Your task to perform on an android device: It's hard for me to read The Pillars of the Earth by Ken Follett because of the low brightness. I want to increase the brightness of this book, so increase the brightness of this book in the Kindle app.
Image 0: 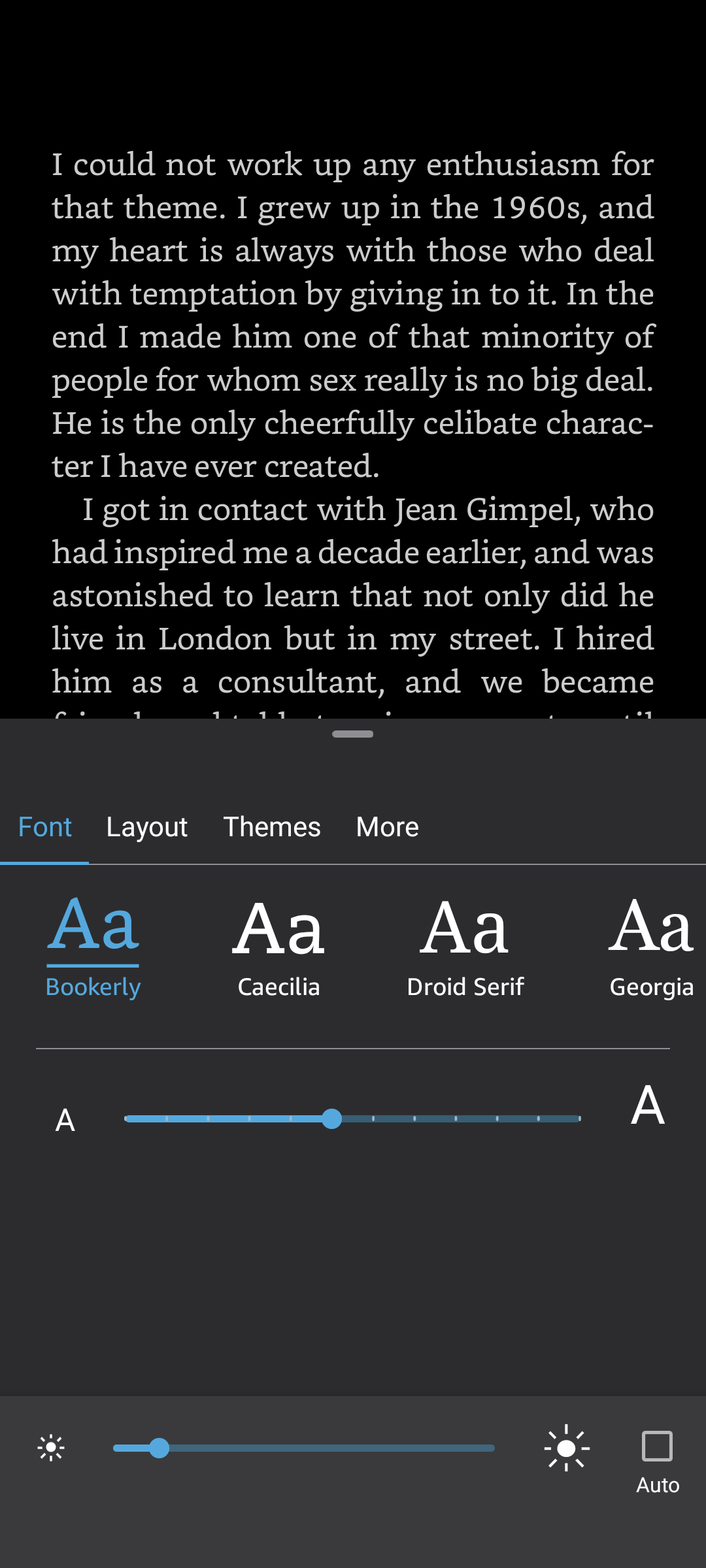
Click on the big brightness icon at the bottom right corner of the screen to increase the brightness.
Step 0: click (576, 1448)
Image 1: 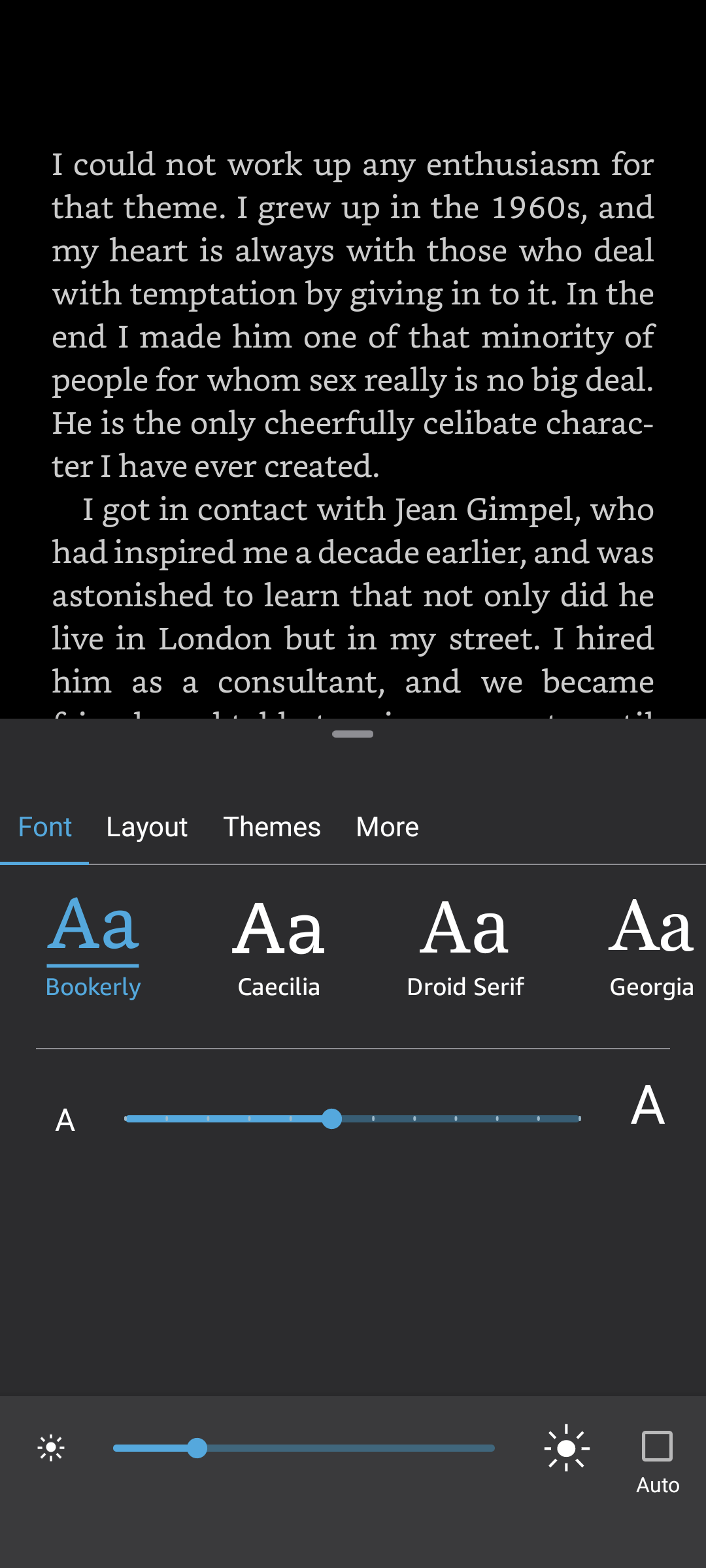
Click on the big brightness icon at the bottom right corner of the screen to increase the brightness.
Step 1: click (576, 1448)